Your task to perform on an android device: Set an alarm for two minutes of current time and snooze for 5 minutes 
Image 0: 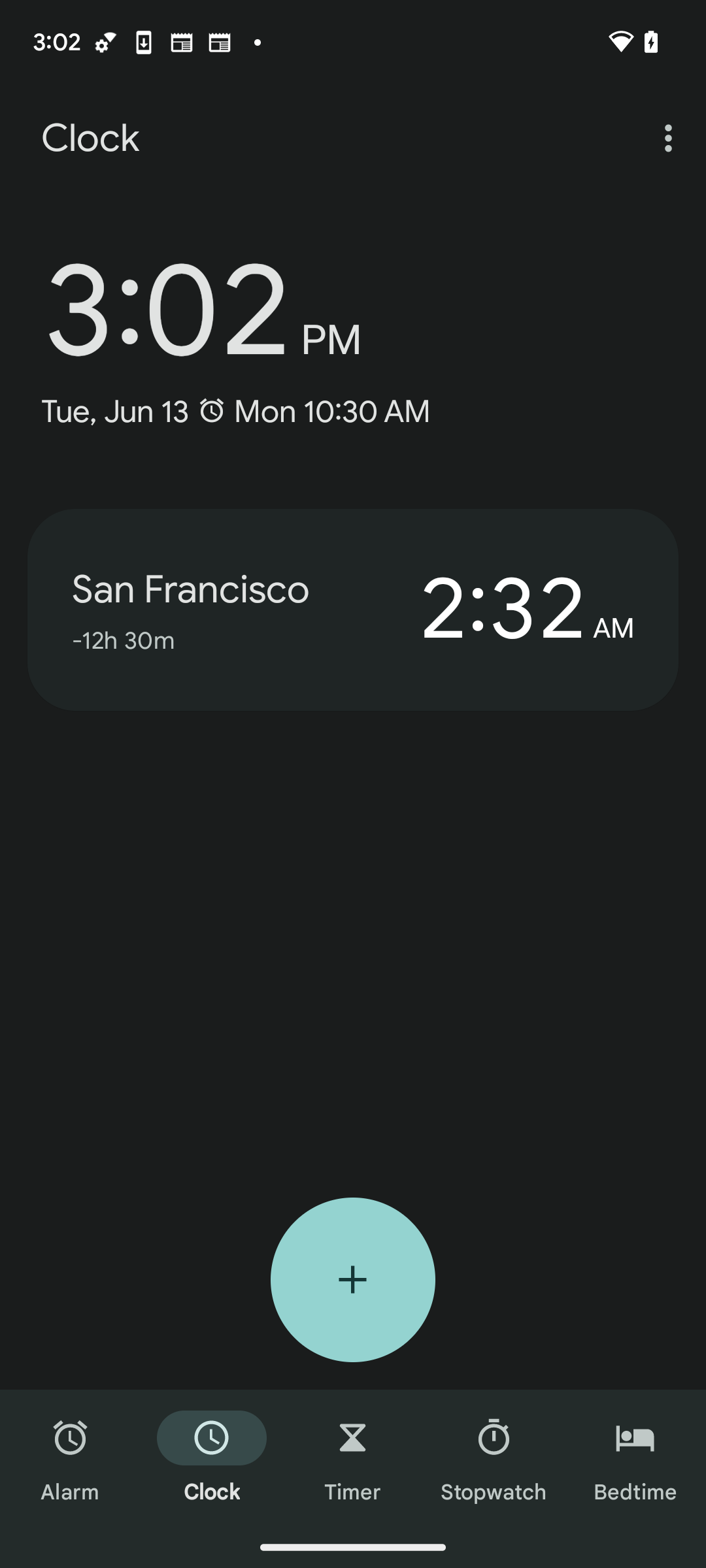
Click on the alarm section
Step 0: click (71, 1458)
Image 1: 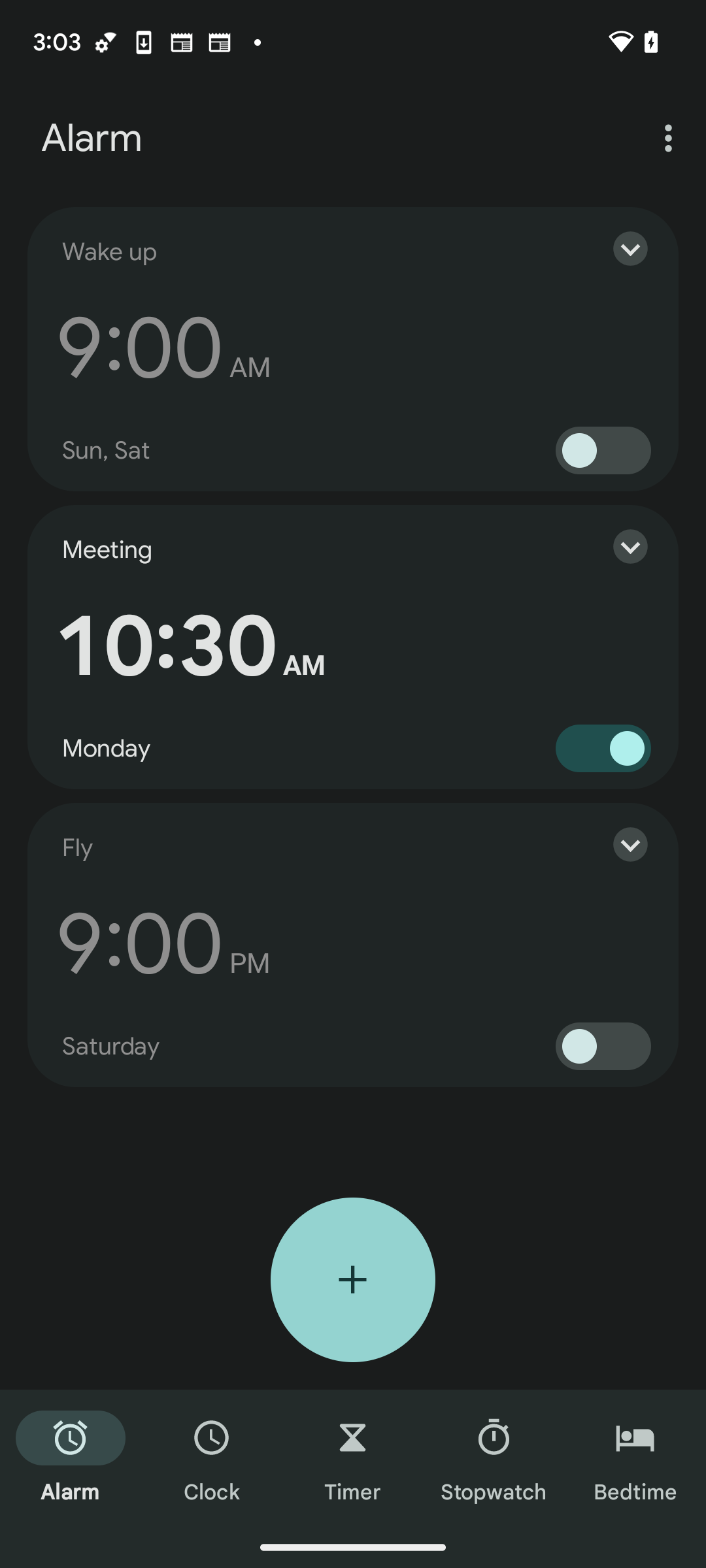
Click on the + icon button
Step 1: click (353, 1279)
Image 3: 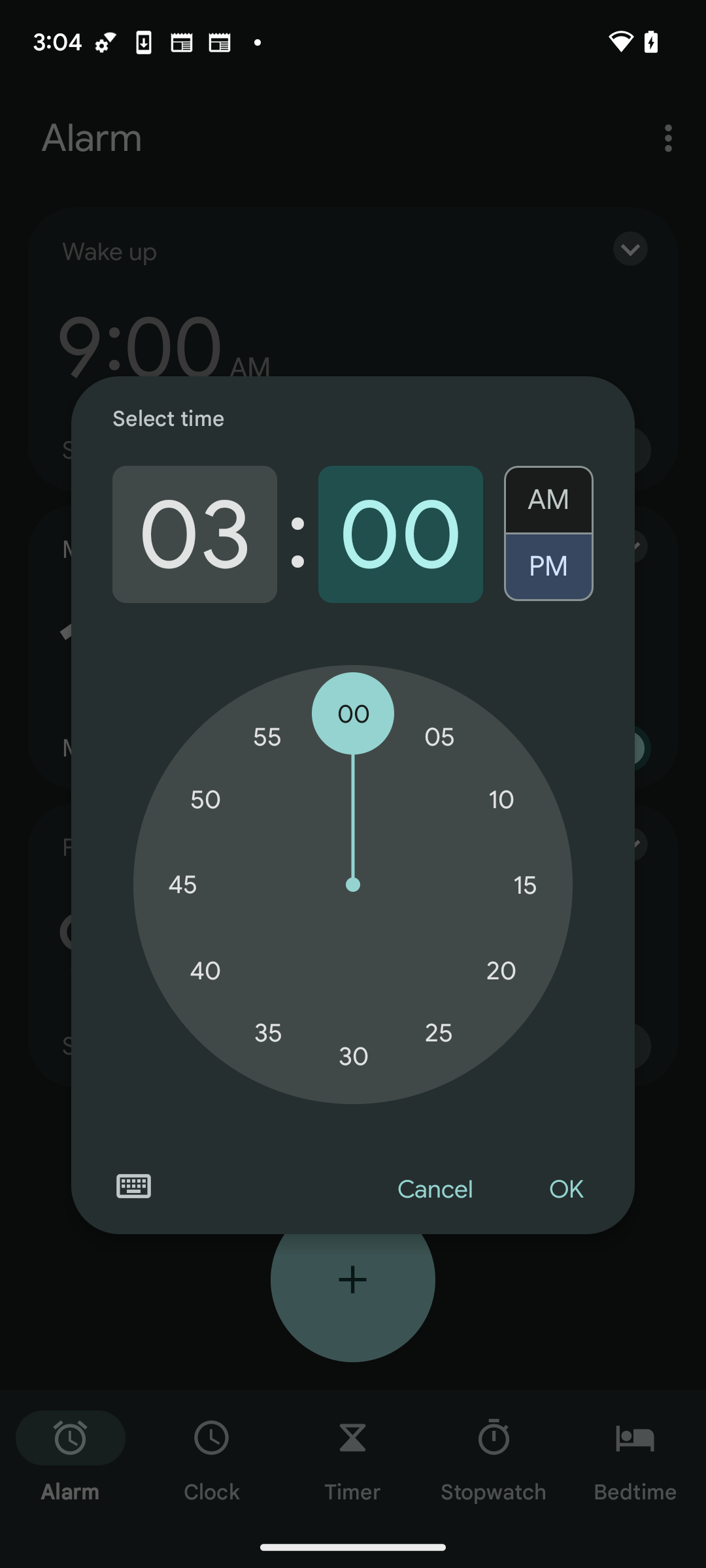
Set the minutes at 5
Step 3: click (439, 736)
Image 4: 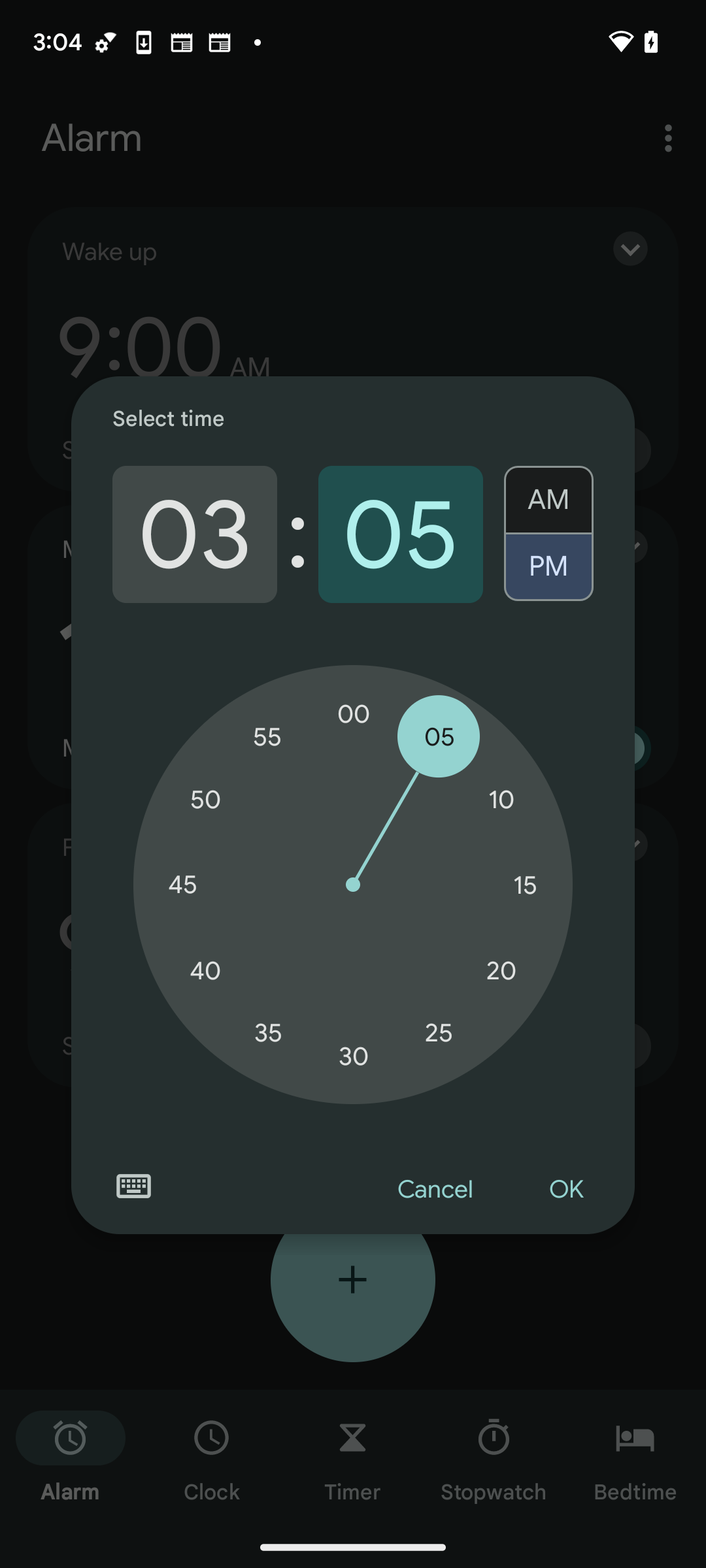
Click on the OK button
Step 4: click (565, 1190)
Image 5: 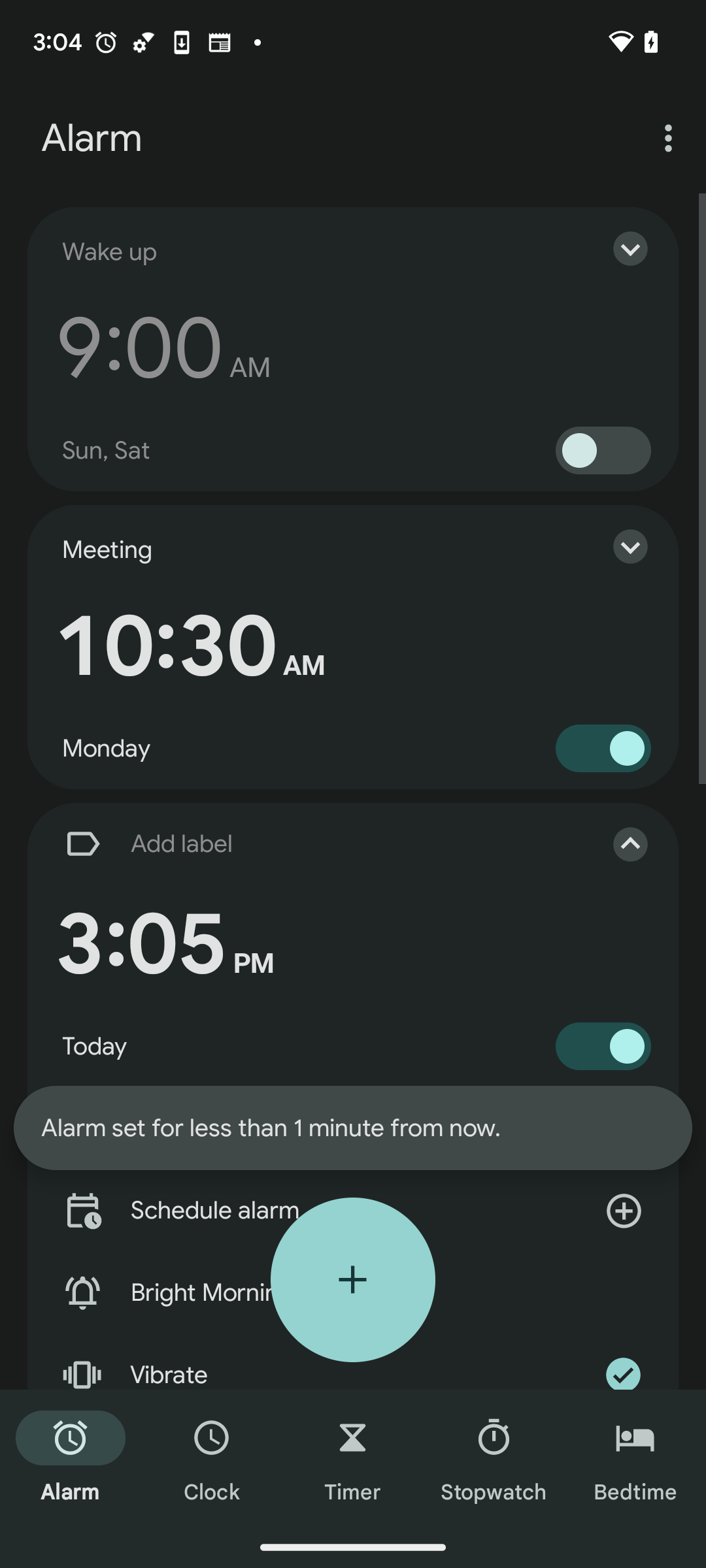
Click on the OK button
Step 5: wait
Image 6: 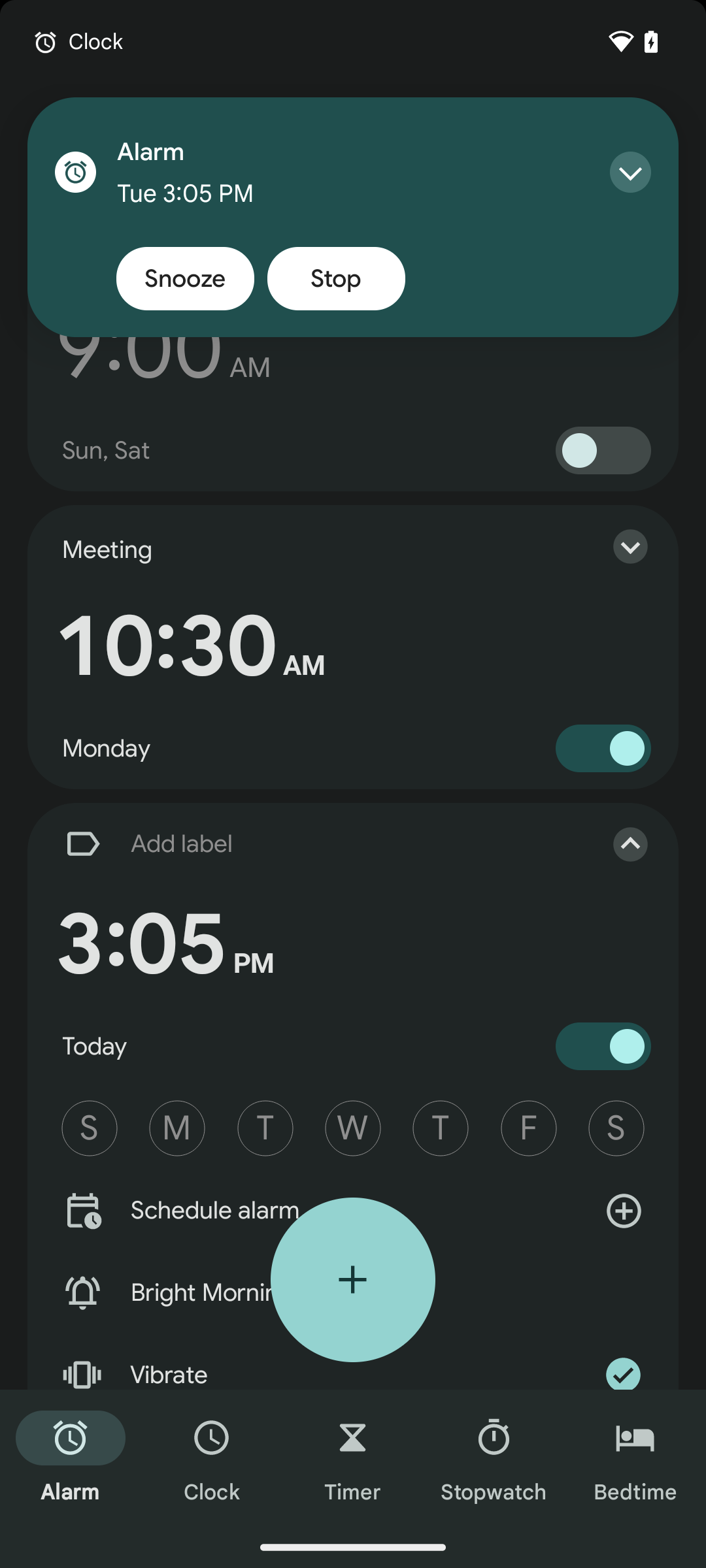
Click on the snooze button at the top of the screen
Step 6: click (185, 278)
Image 7: 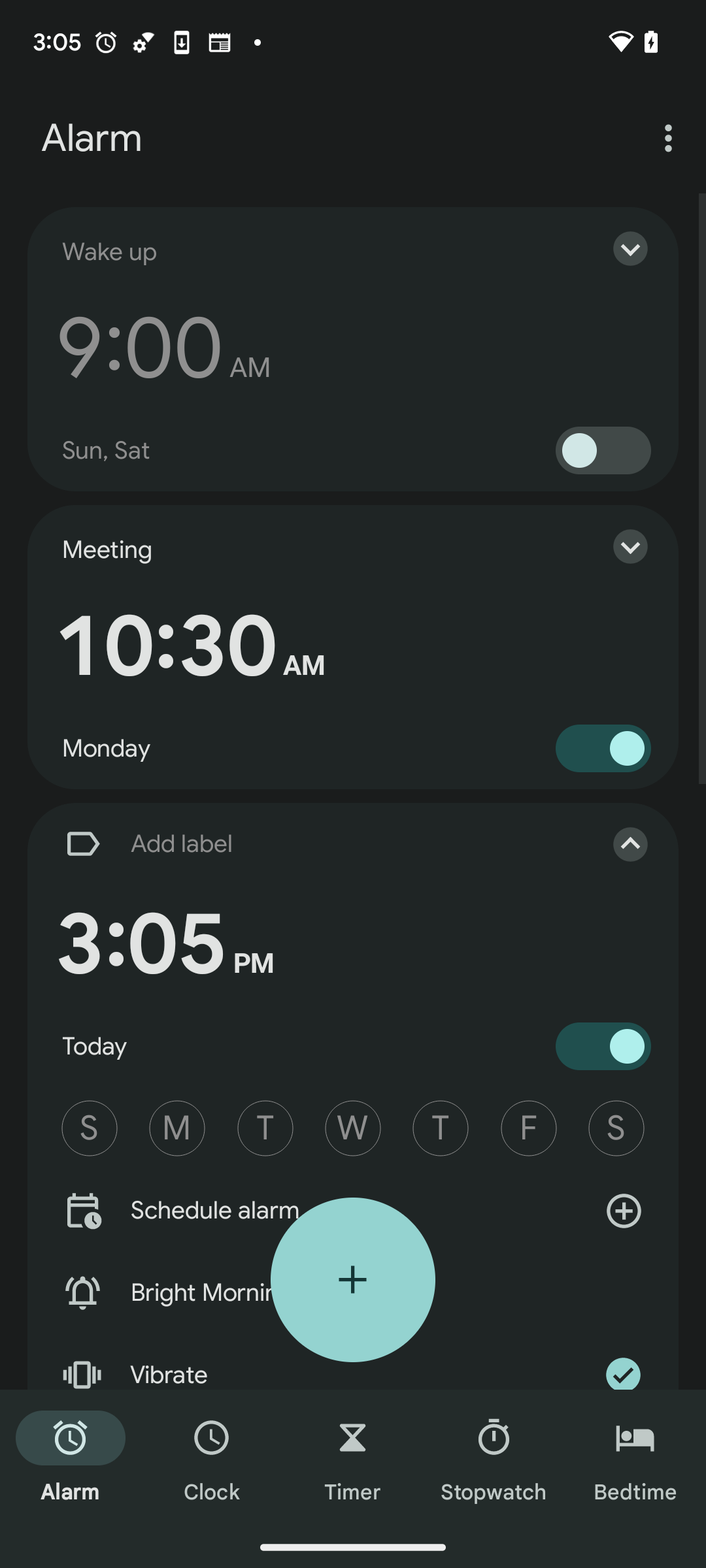
Swipe up
Step 7: scroll down